Your task to perform on an android device: I want to fix the problem of the loose bolt on my bathroom tap, but I don't have any wrench to tighten these bolts, so search for a wrench kit for me in the Banggood app.
Image 0: 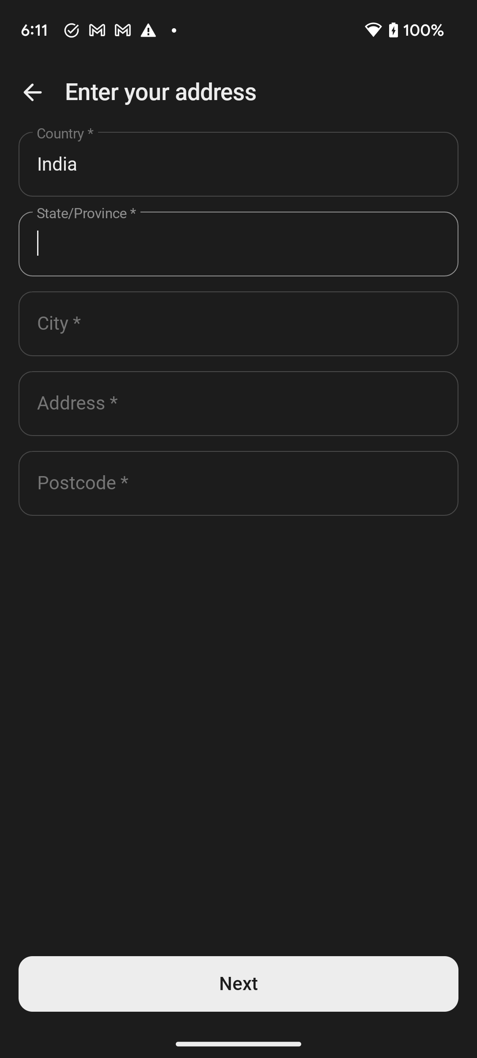
Open the Banggood app.
Step 0: open app "Banggood"
Image 1: 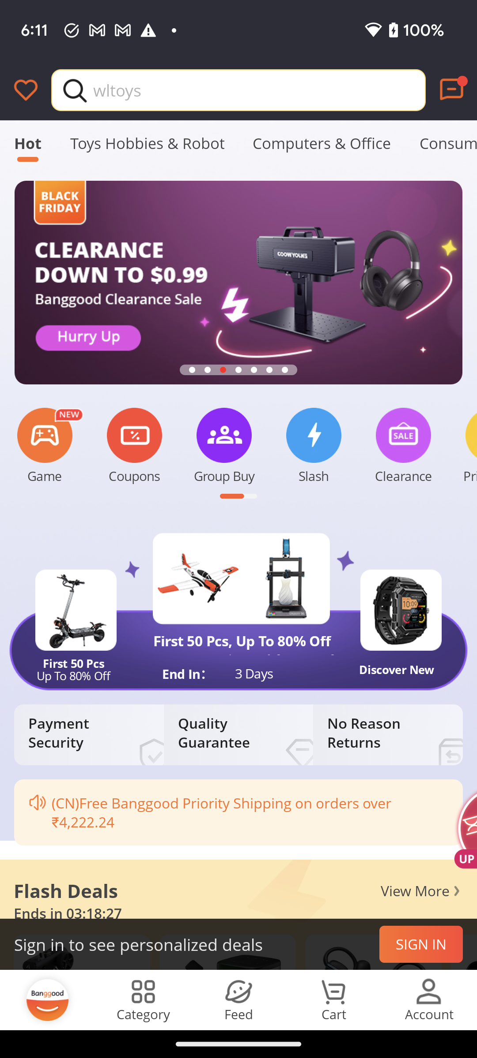
Click on the search bar at the top of the screen.
Step 1: click (259, 90)
Image 3: 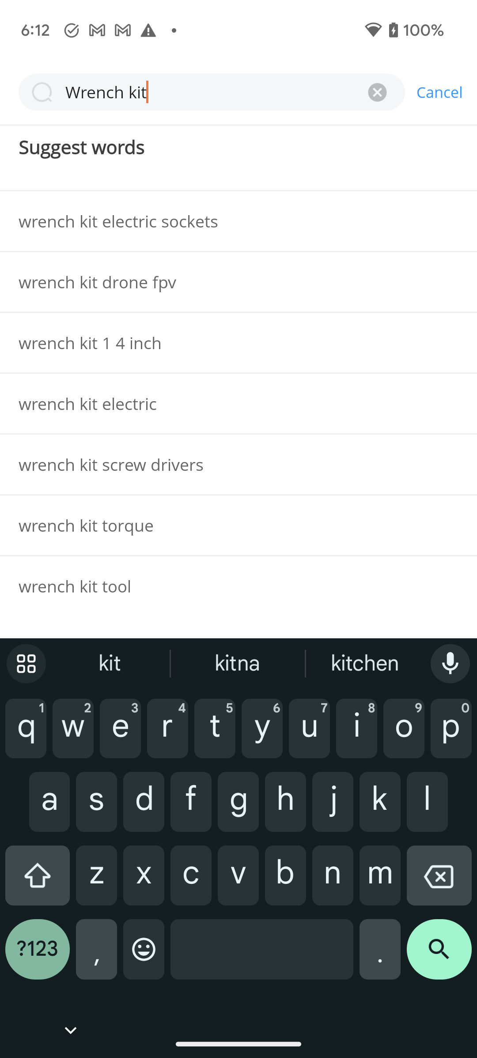
Click on the search icon at the bottom right corner of the screen to view the search result.
Step 3: click (439, 956)